Your task to perform on an android device: Open the Yalla Toys app and Remove the Gund Sesame Street product from the cart.
Image 0: 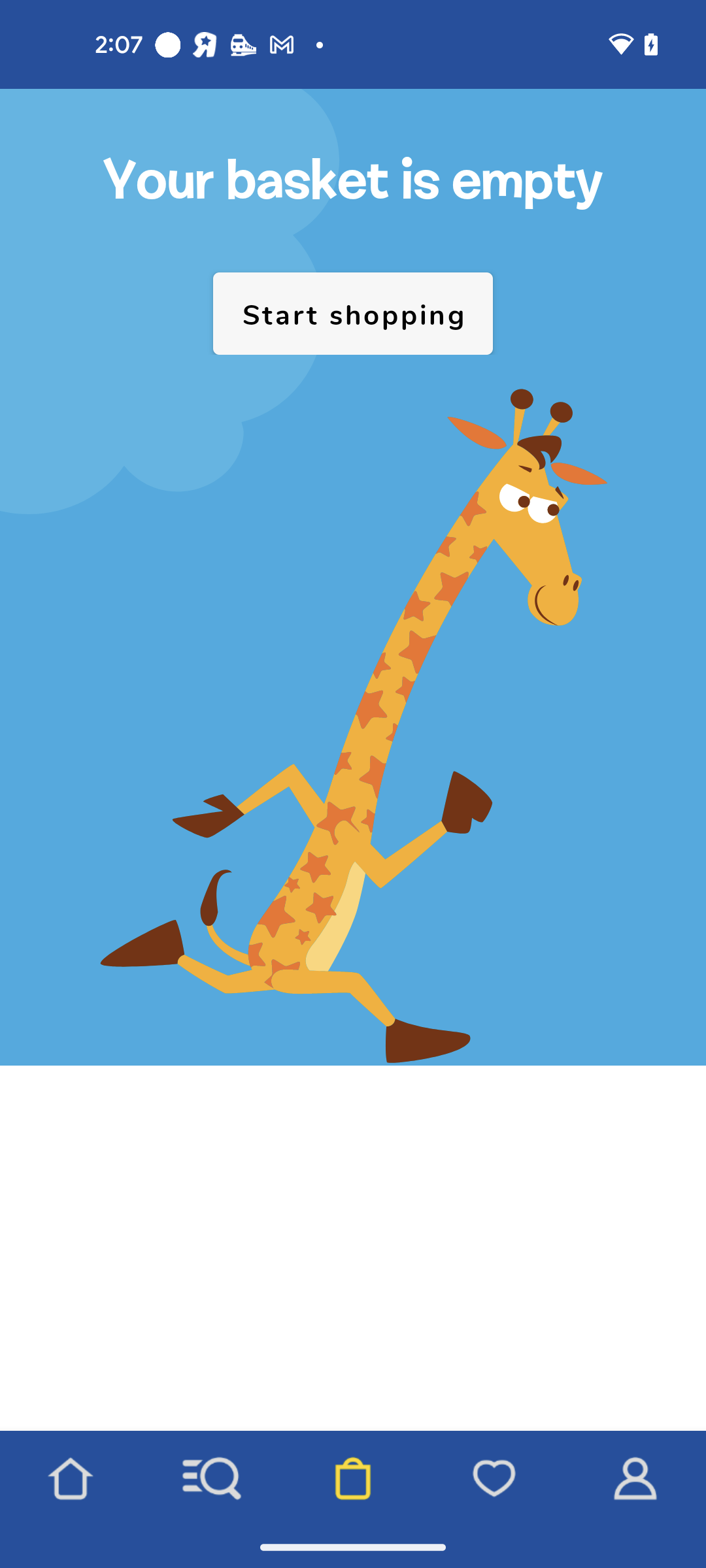
Open the Yalla Toys app
Step 0: open app "Yalla Toys"
Image 1: 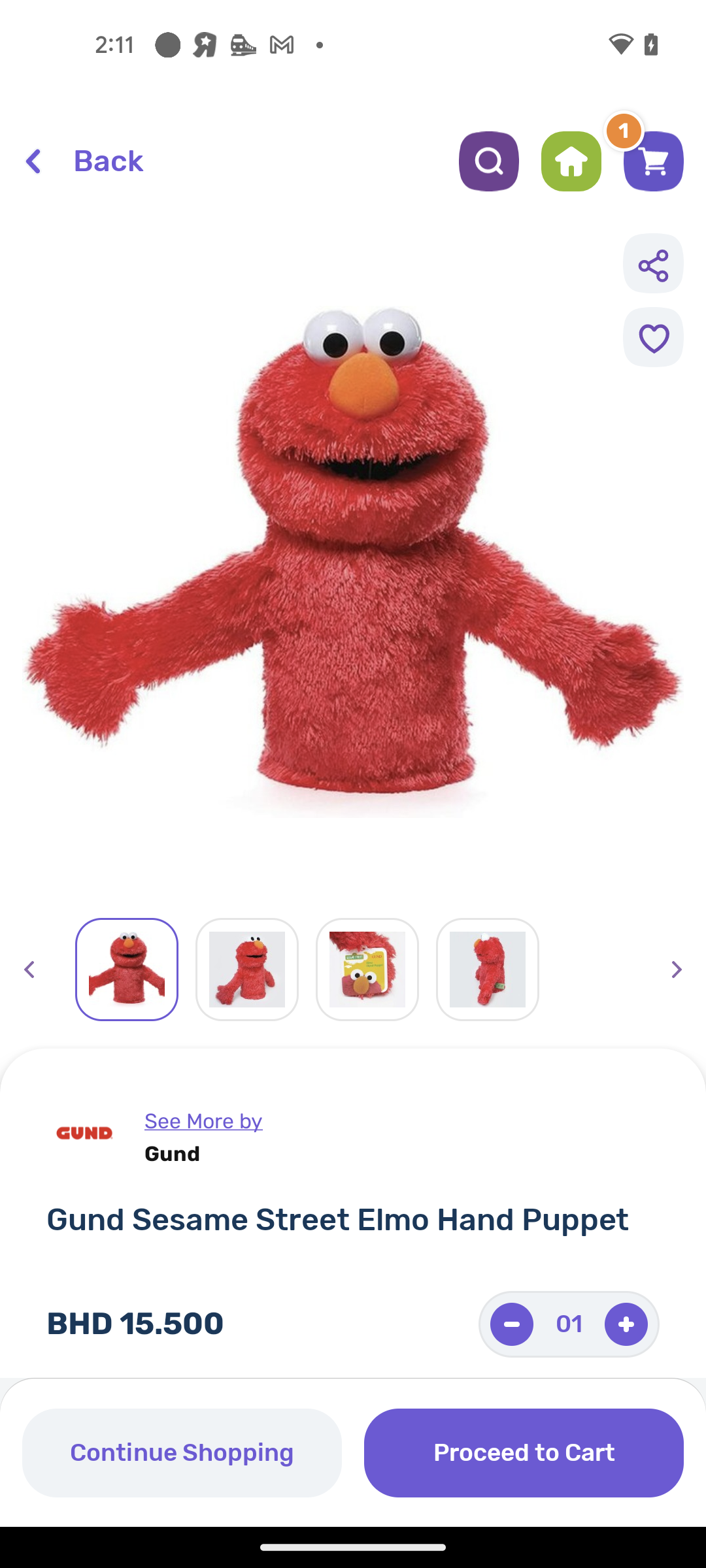
Click on the shopping cart icon at the top right corner
Step 1: click (653, 161)
Image 2: 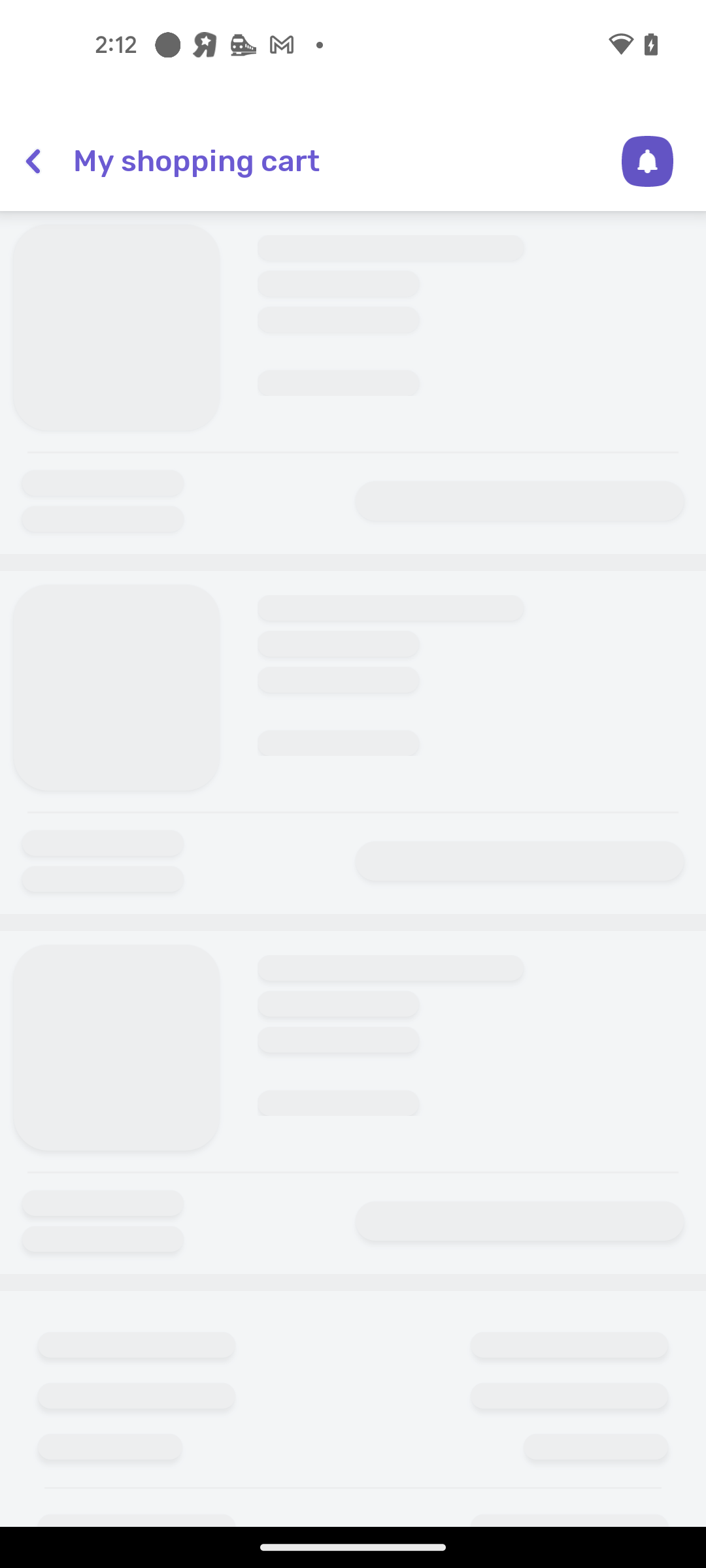
Click on the shopping cart icon at the top right corner
Step 2: wait
Image 3: 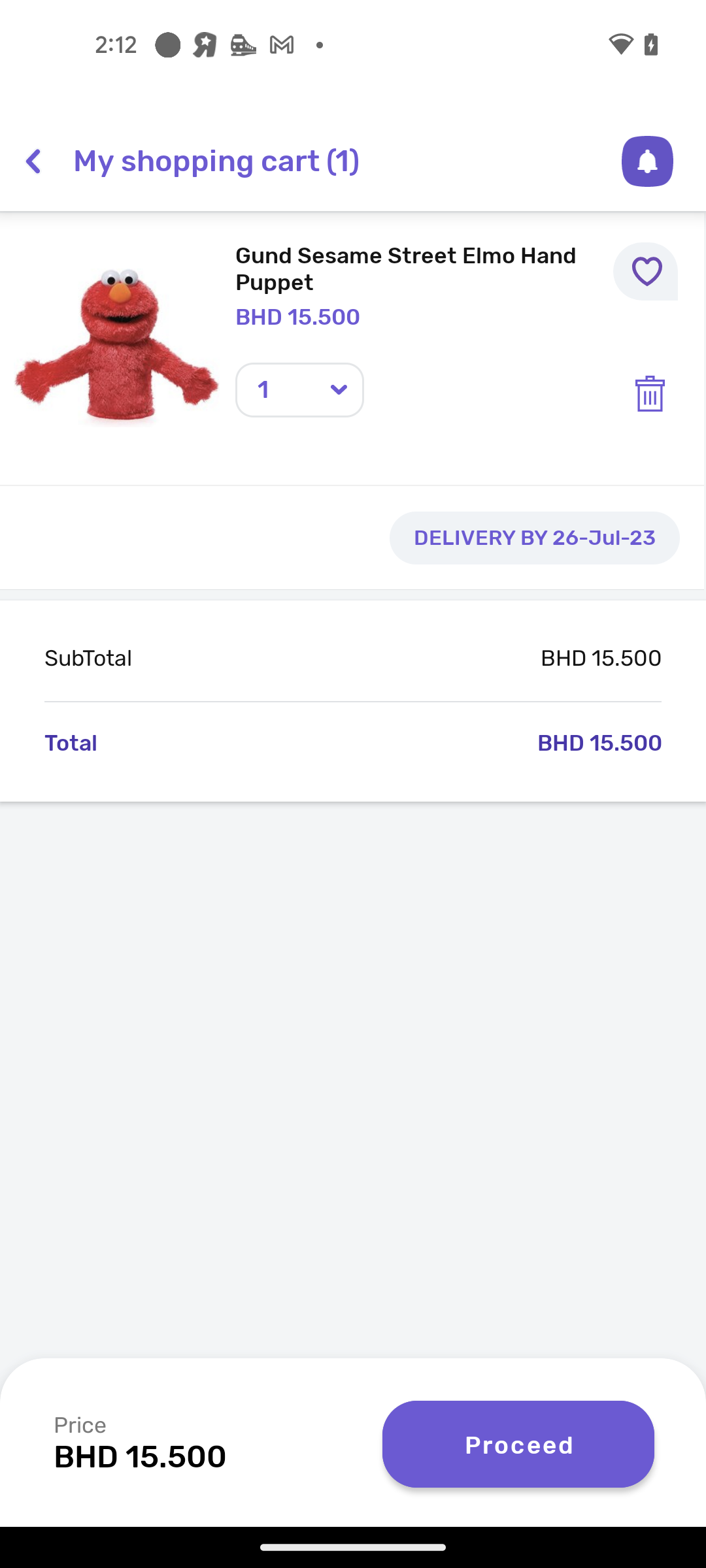
Click on the delete icon of the Gund Sesame Street product
Step 3: click (647, 395)
Image 4: 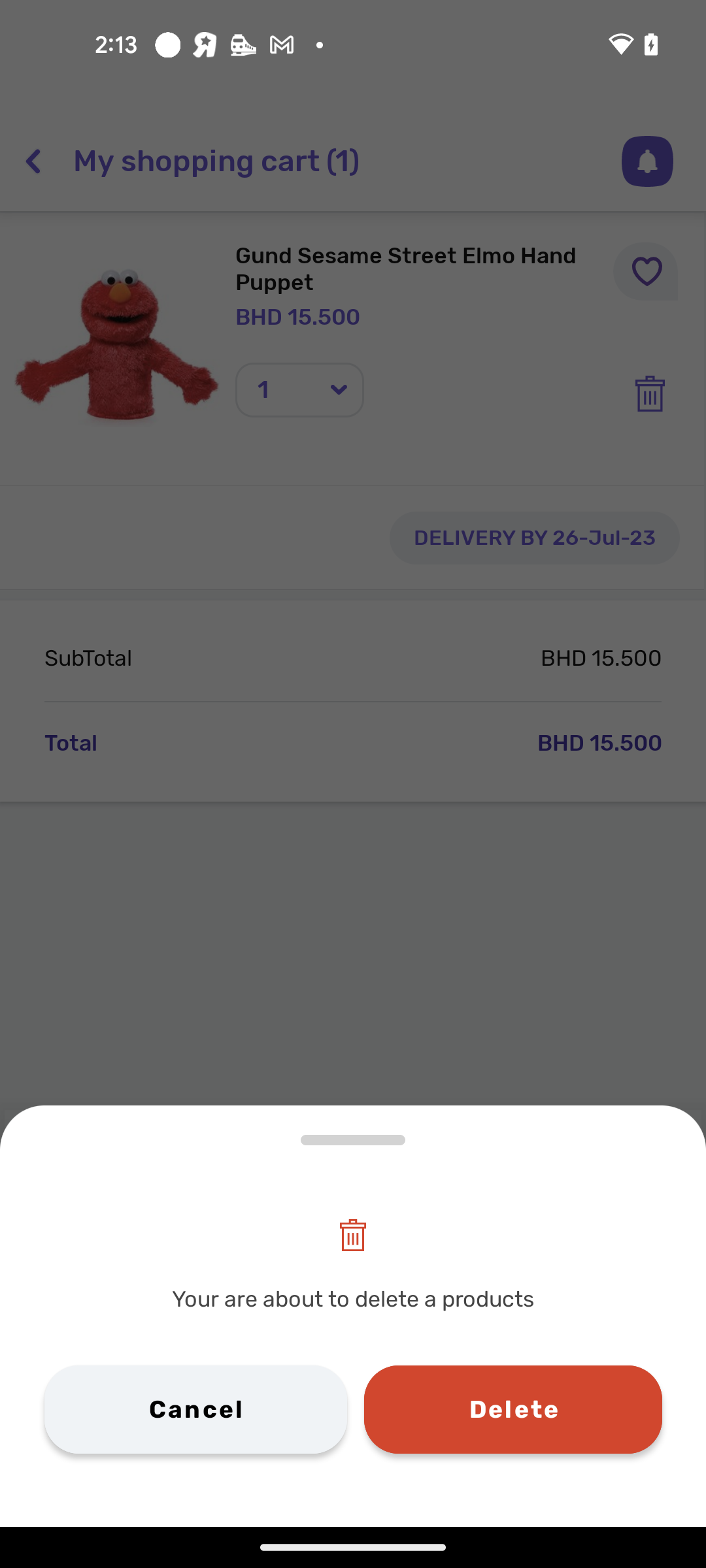
click on the Delete button
Step 4: click (513, 1409)
Image 5: 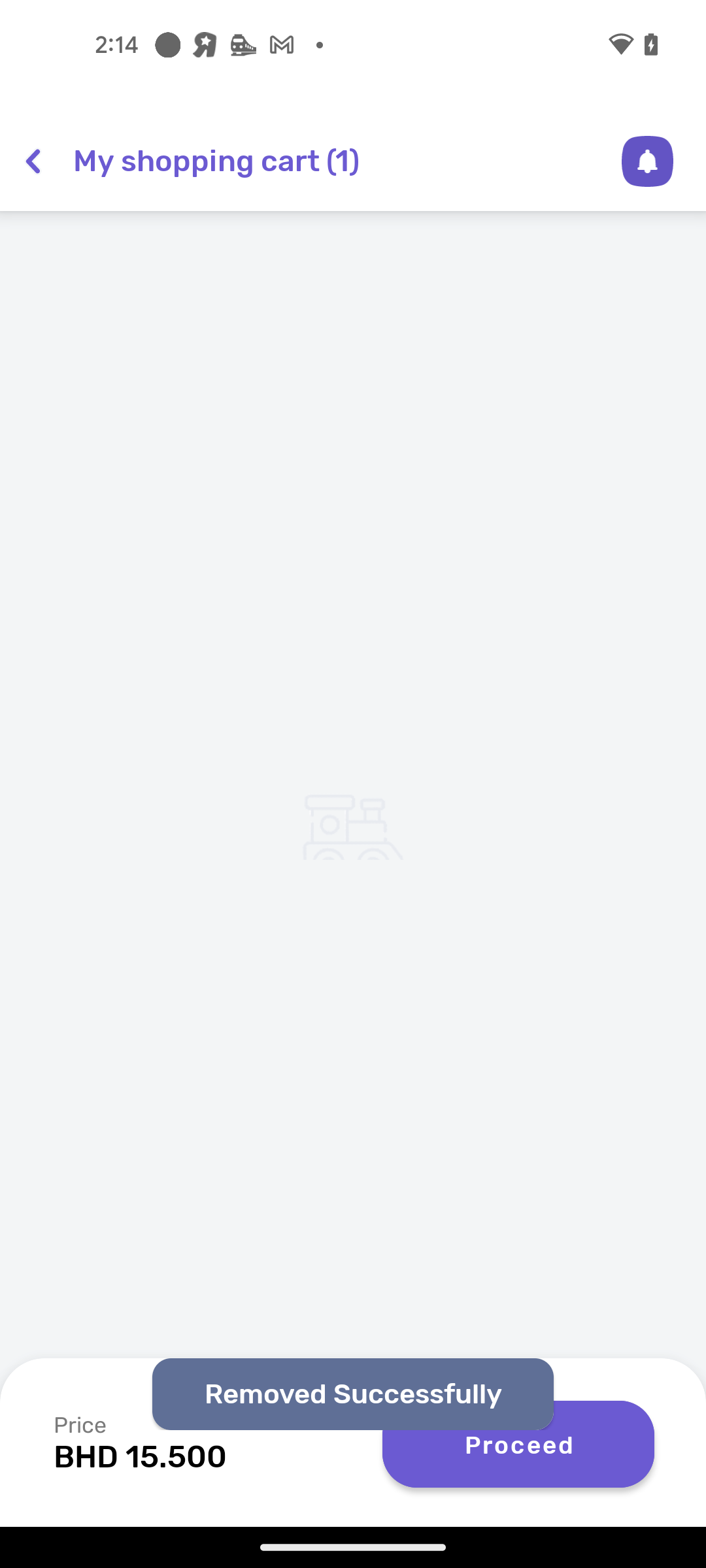
click on the Delete button
Step 5: wait